Your task to perform on an android device: I want to reset my stopwatch because I have to go to bed.
Image 0: 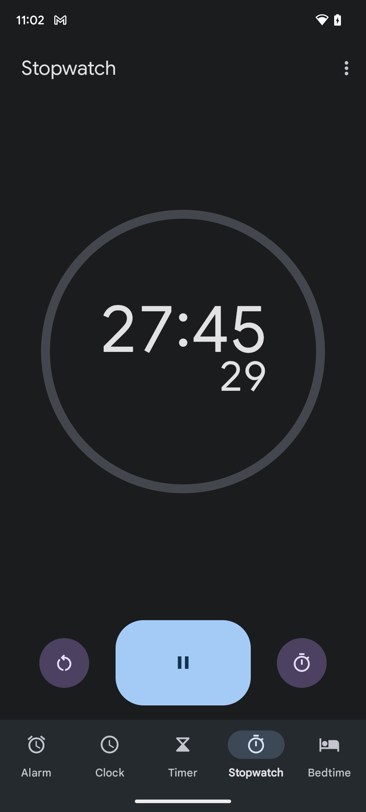
Click on the reset button on the bottom left of the screen.
Step 0: click (64, 663)